Your task to perform on an android device: Add "NTS Dancing monkey musical toy" for infants to the Shopsy app cart.
Image 0: 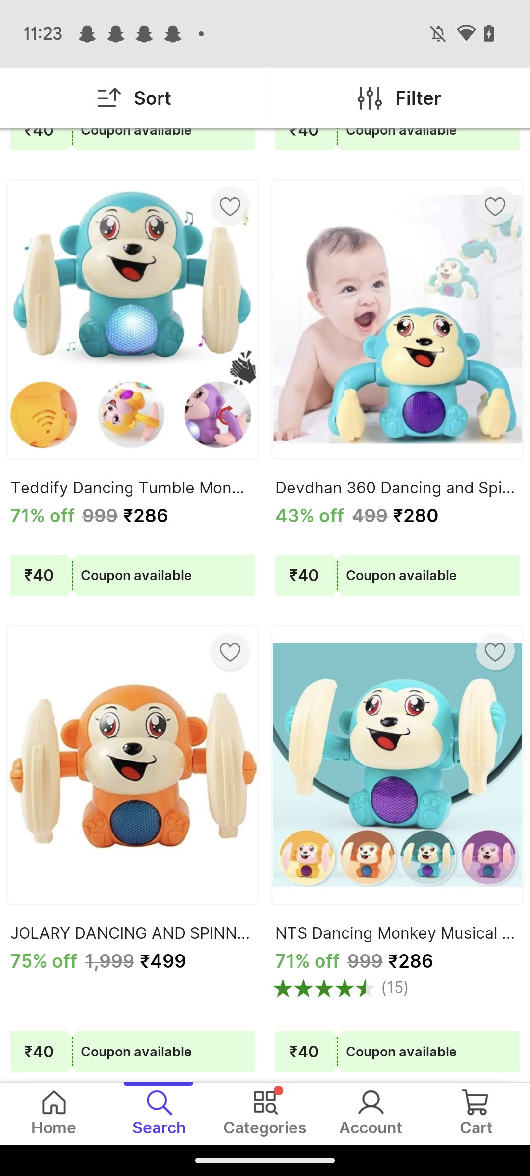
Click on the Image of "NTS Dancing monkey musical toy" on the right side in the second row.
Step 0: click (368, 828)
Image 1: 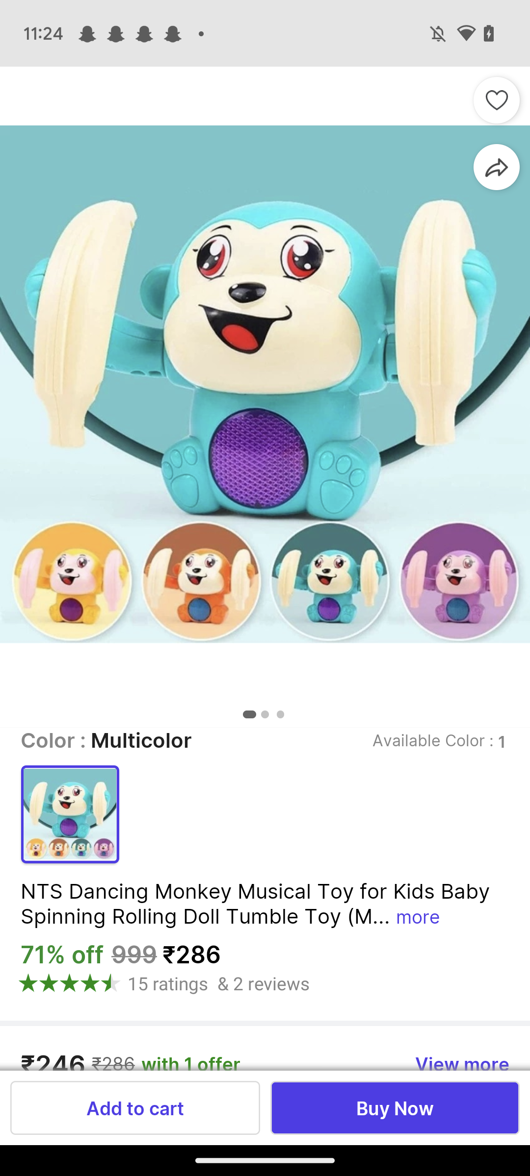
Click on the "Add to cart" button at the bottom left corner of the screen.
Step 1: click (135, 1108)